Your task to perform on an android device: I need to fix my window hinges, therefore I want to look at the details of the Pilers SMU Cutting  pliers on the DHgate app.
Image 0: 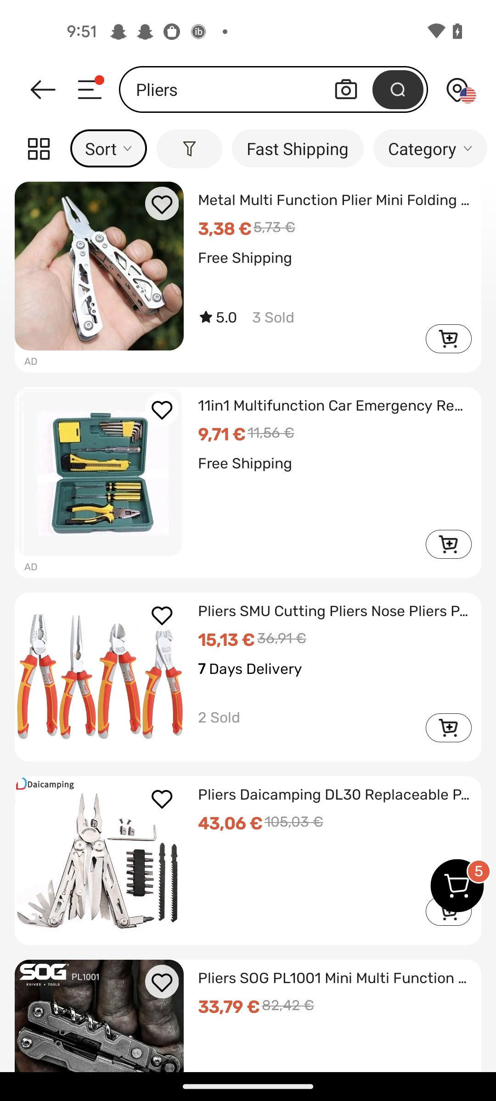
Click on the Pilers SMU Cutting pliers
Step 0: click (250, 668)
Image 1: 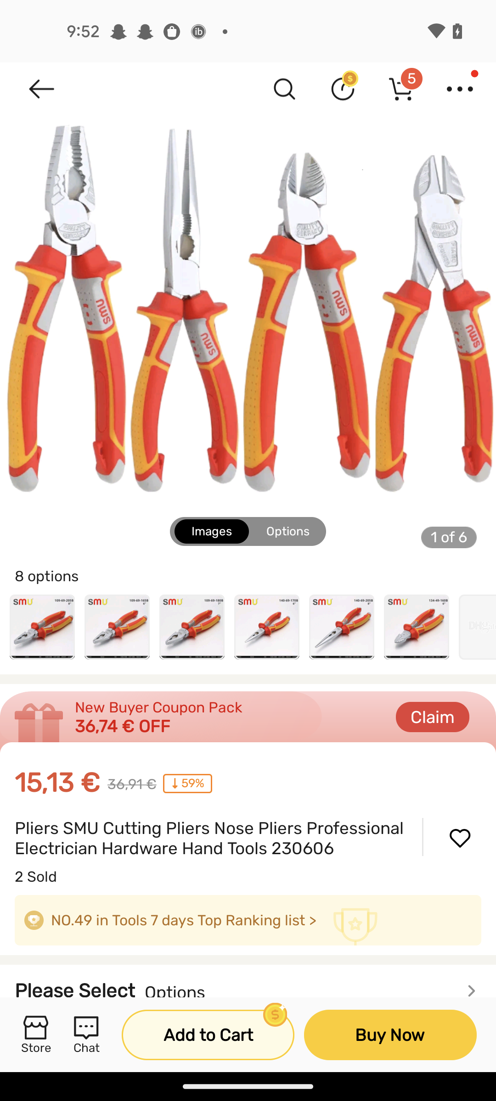
Swipe up to view the product 
Step 1: scroll down
Image 2: 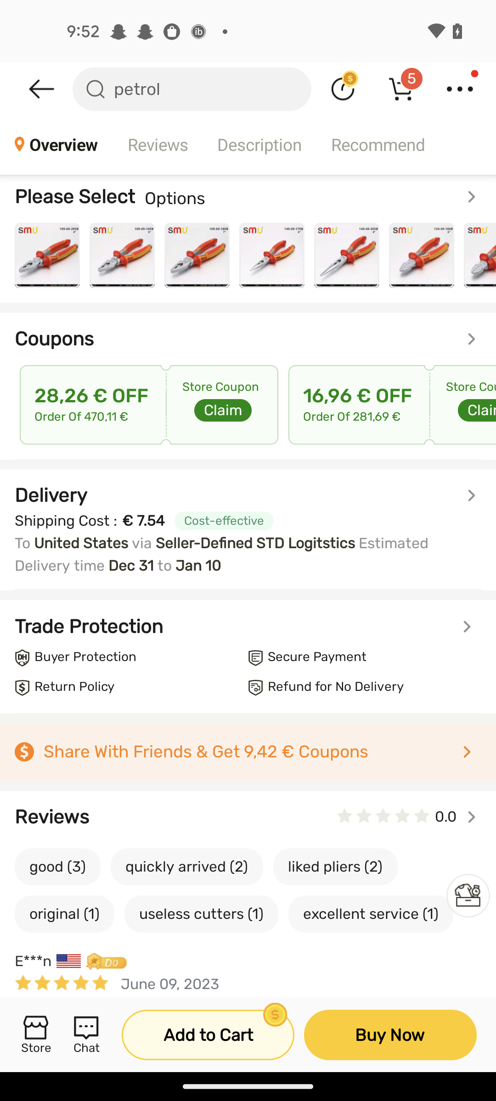
Swipe up to view the product 
Step 2: scroll down
Image 3: 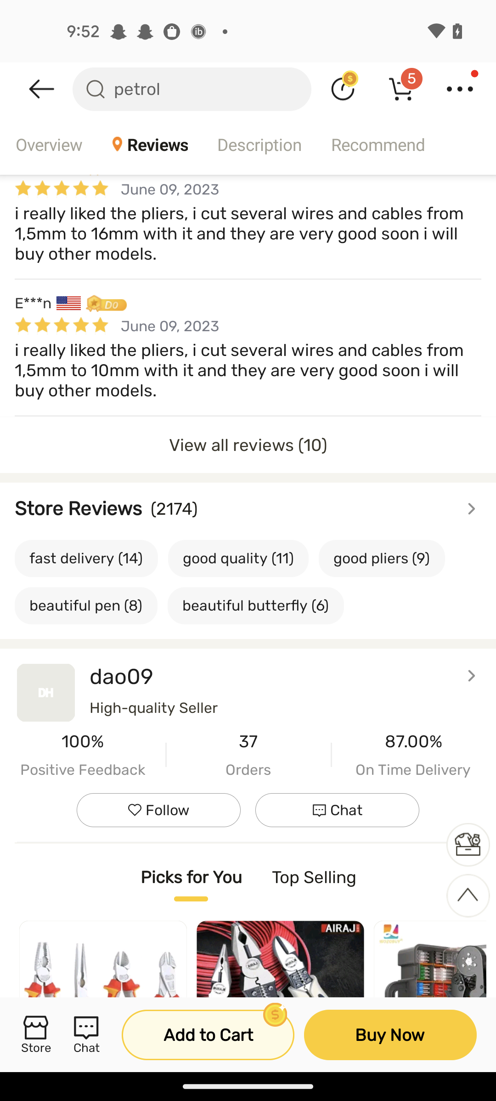
Swipe up to view the product 
Step 3: scroll down
Image 4: 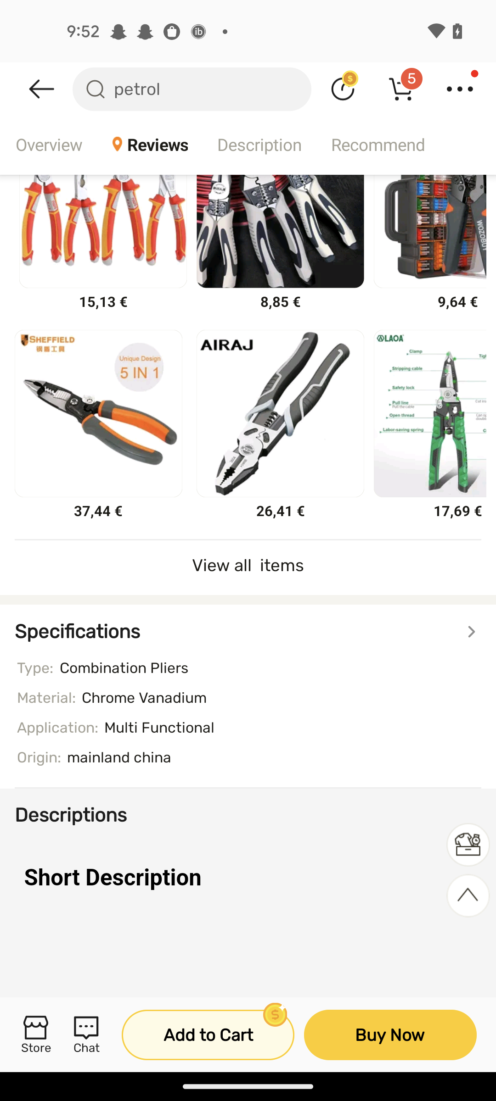
Swipe up to view the product 
Step 4: scroll down
Image 5: 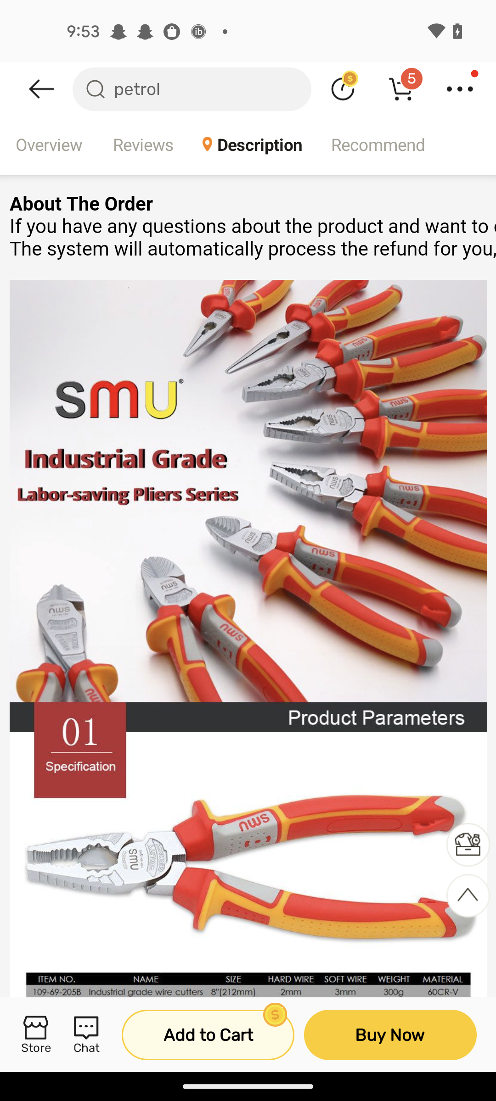
Swipe up to view the product 
Step 5: scroll down